Your task to perform on an android device: I didn't have any yogurt left, so I utilized the Amazon app to hunt for more.
Image 0: 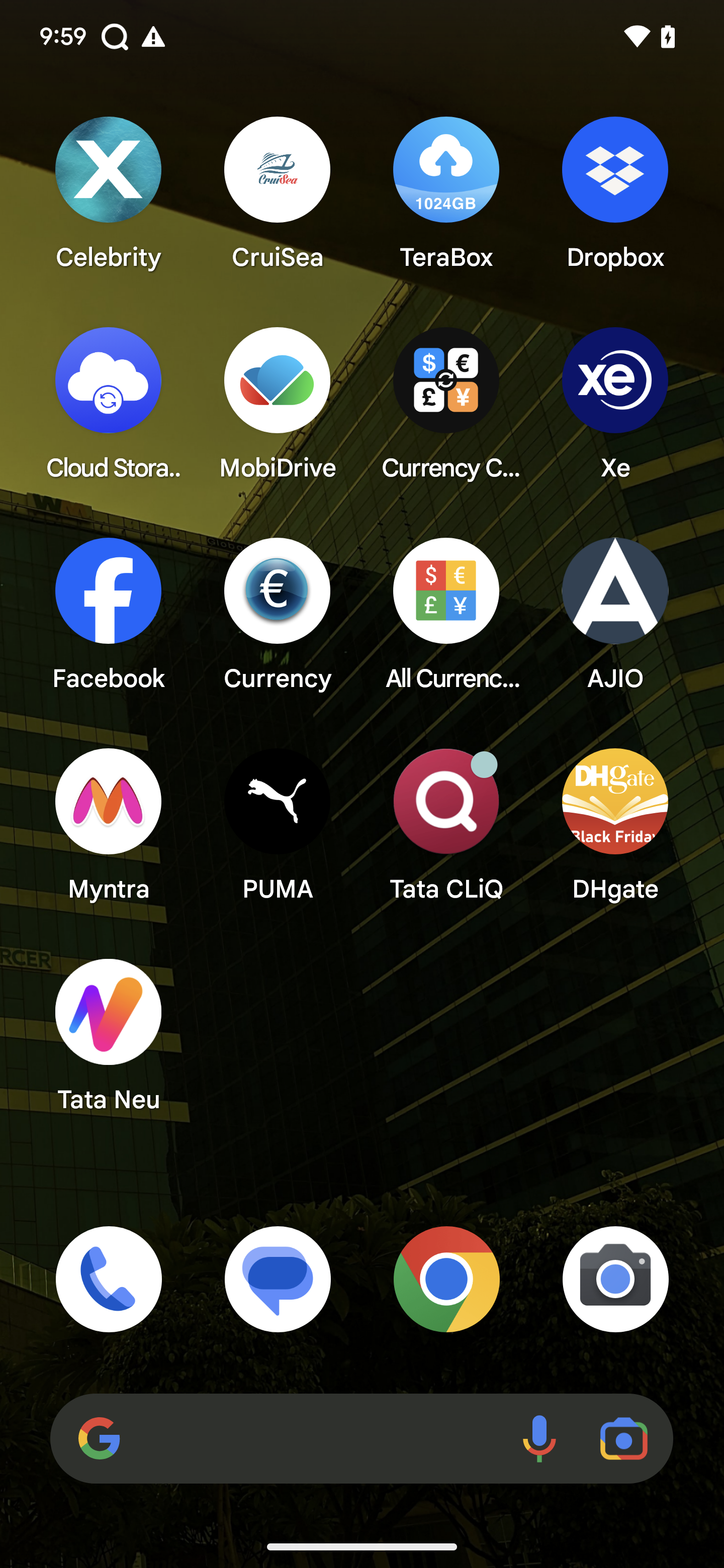
Open Amazon app
Step 0: open app "Amazon"
Image 1: 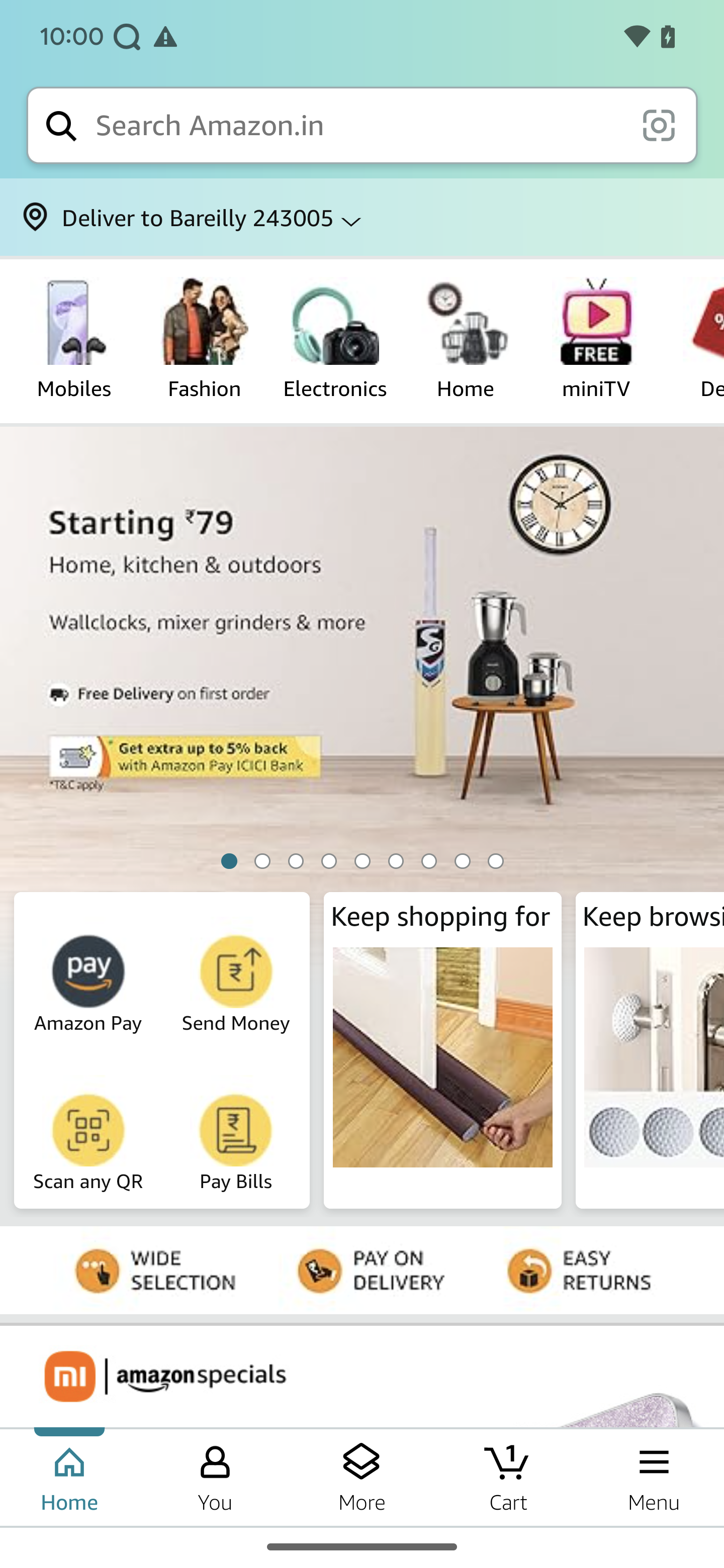
Click on the search bar 
Step 1: click (357, 125)
Image 2: 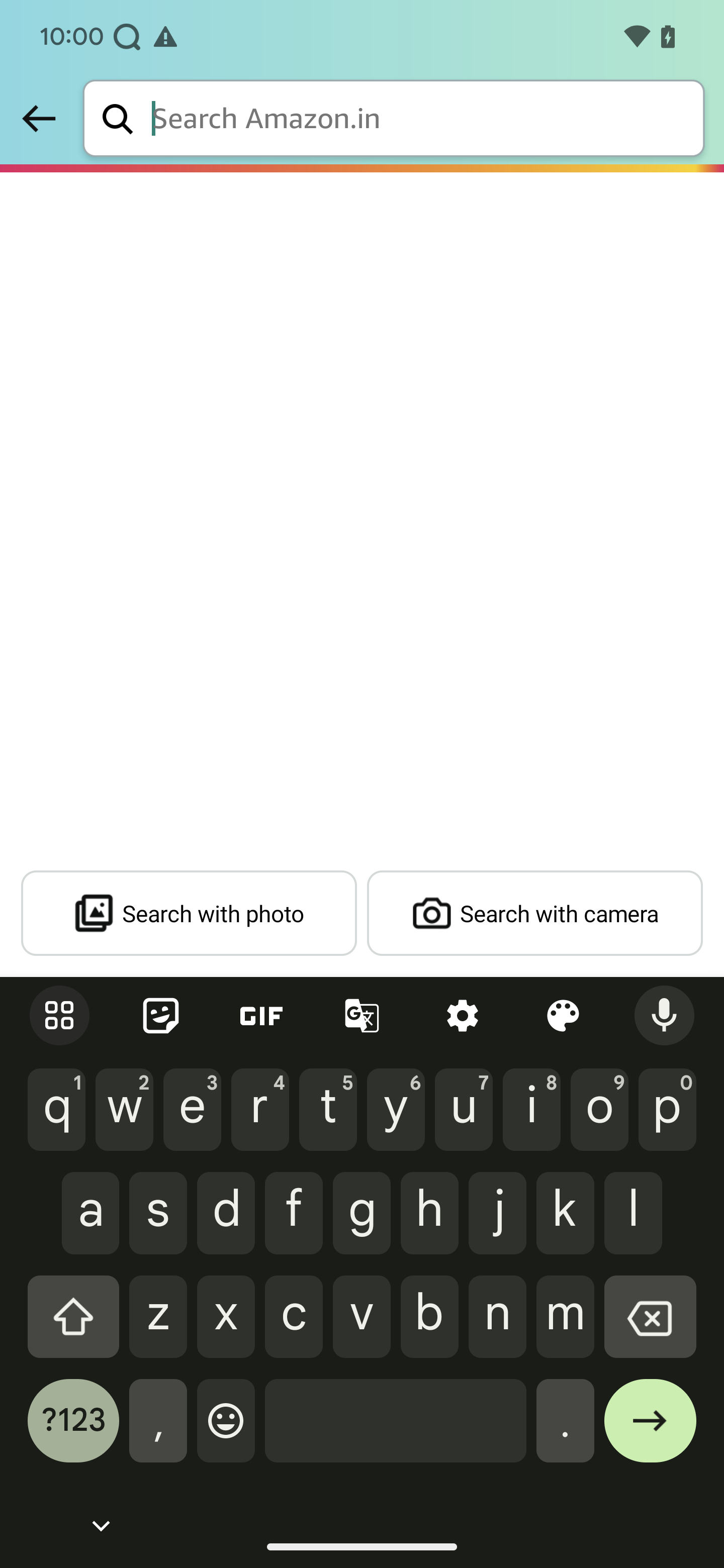
Type Yogurt in the search bar
Step 2: type "Yogurt"
Image 3: 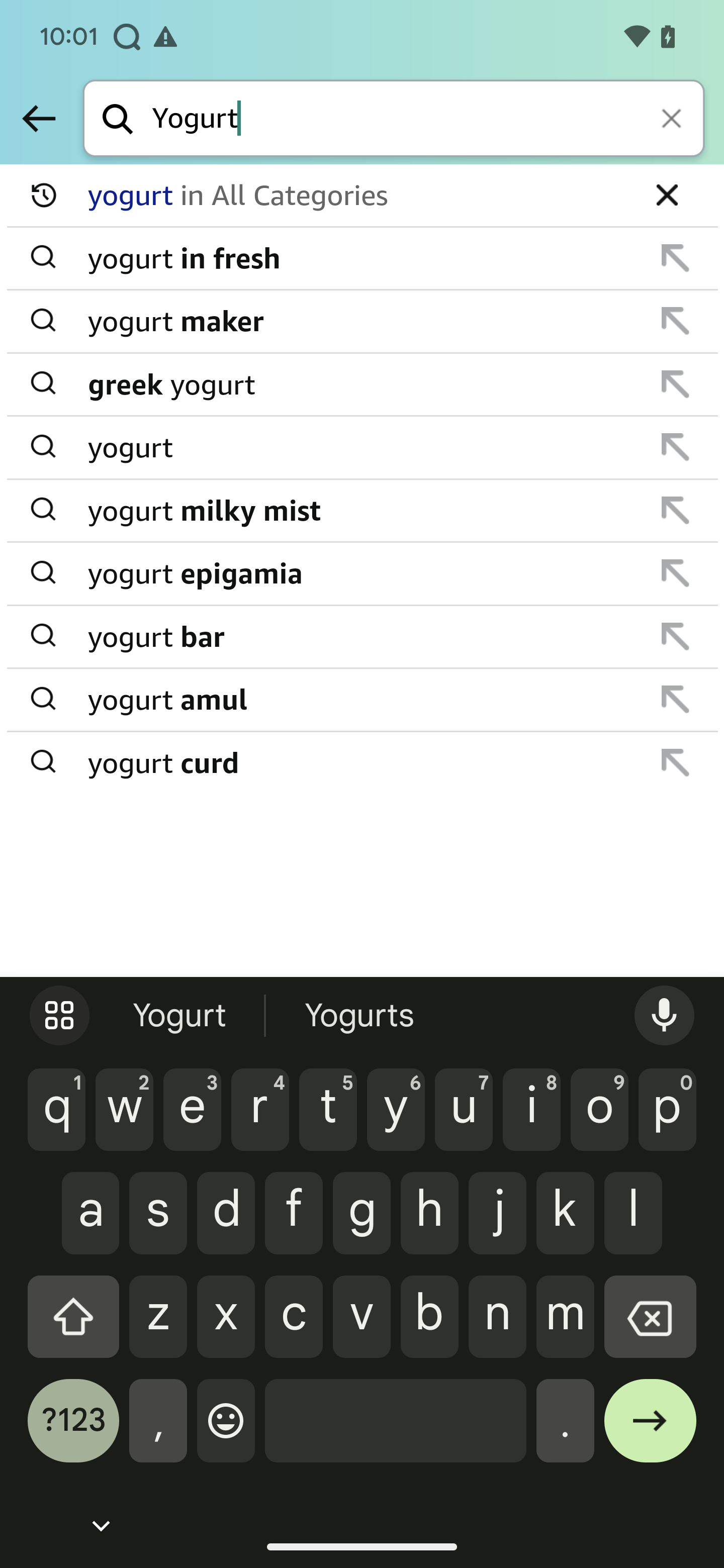
Click the arrow button at the right corner of the keyboard
Step 3: click (650, 1431)